Your task to perform on an android device: Since i liked Xiaomi mijia portable food processor, i will read the reviews of the the food processor.
Image 0: 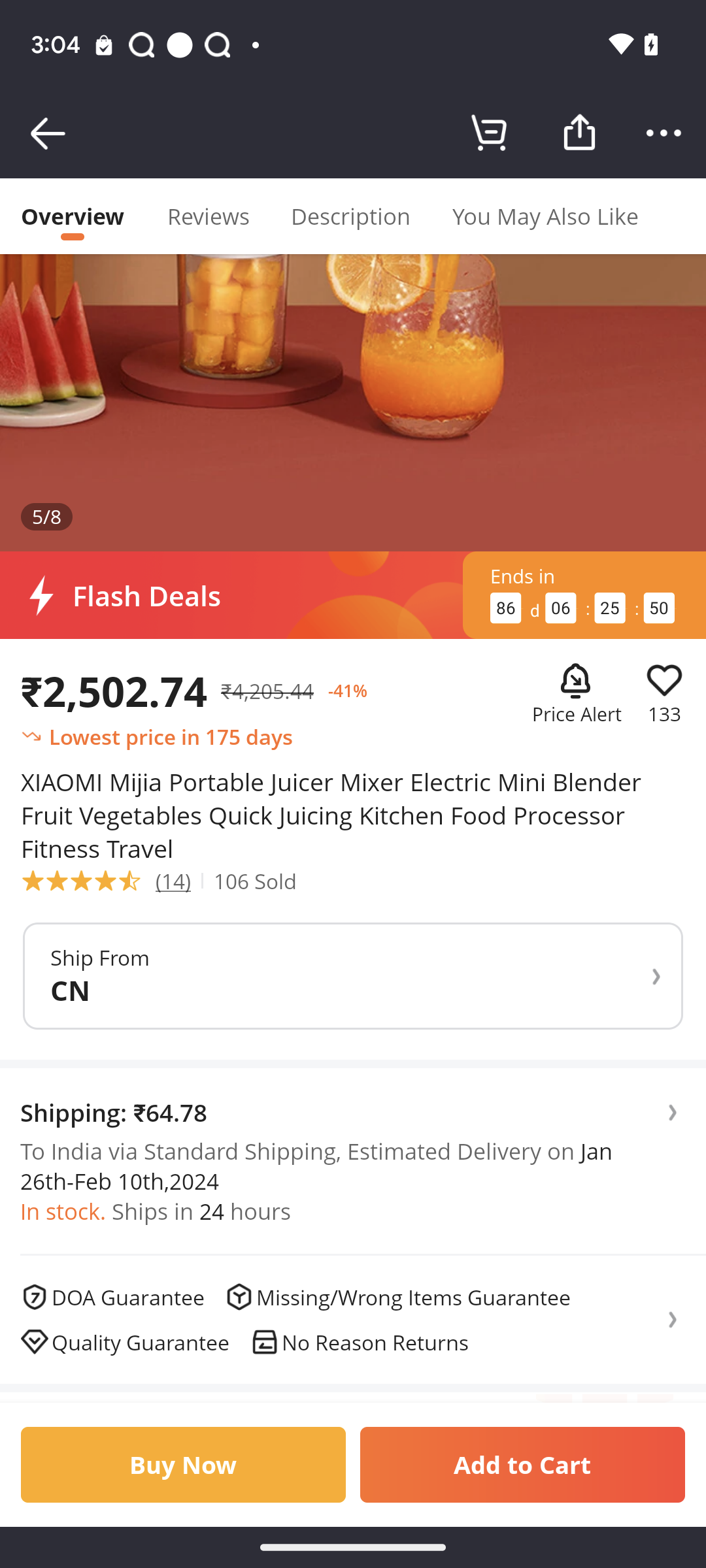
Swipe up to read the reviews
Step 0: scroll down
Image 1: 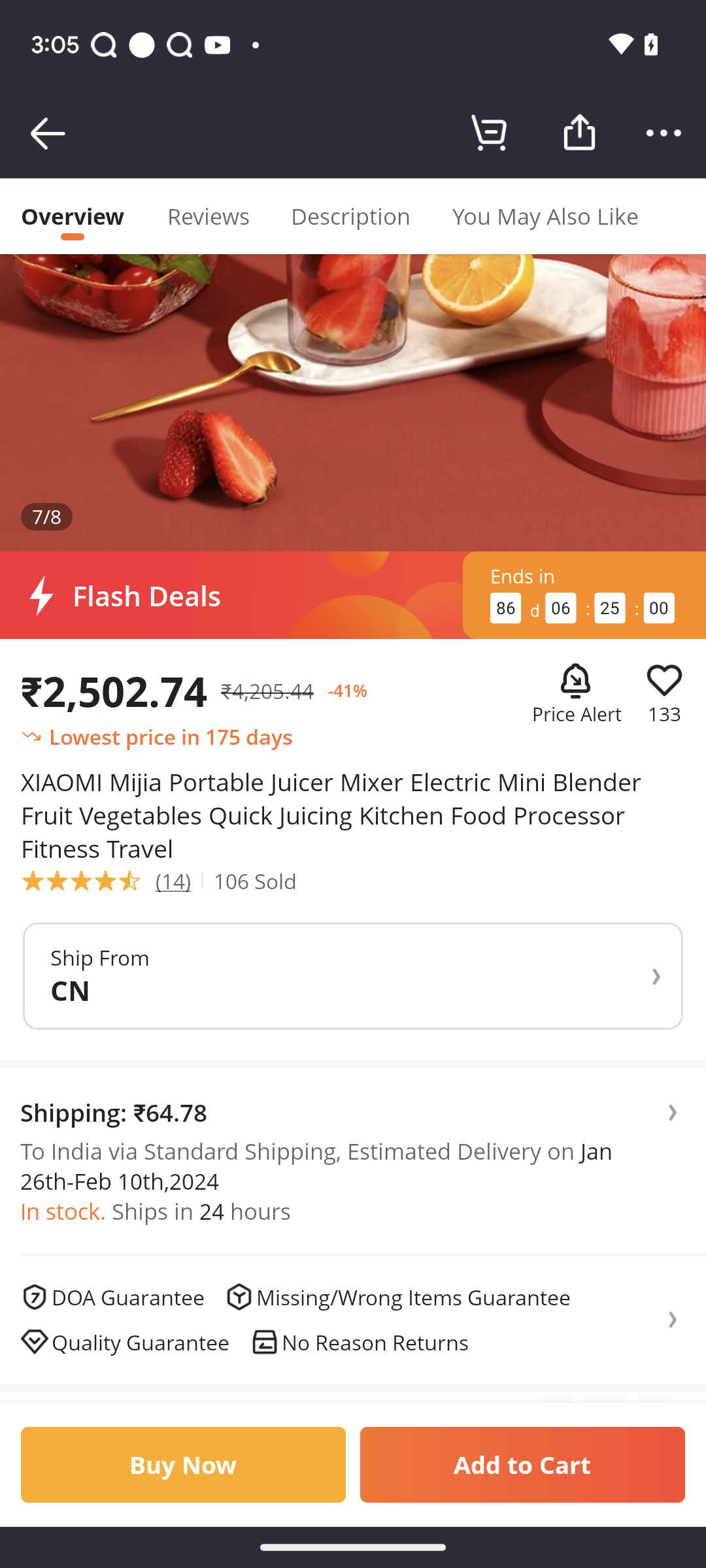
Swipe up to read the reviews
Step 1: wait